Your task to perform on an android device: Open the Xodo app and then open the lehe108 pdf
Image 0: 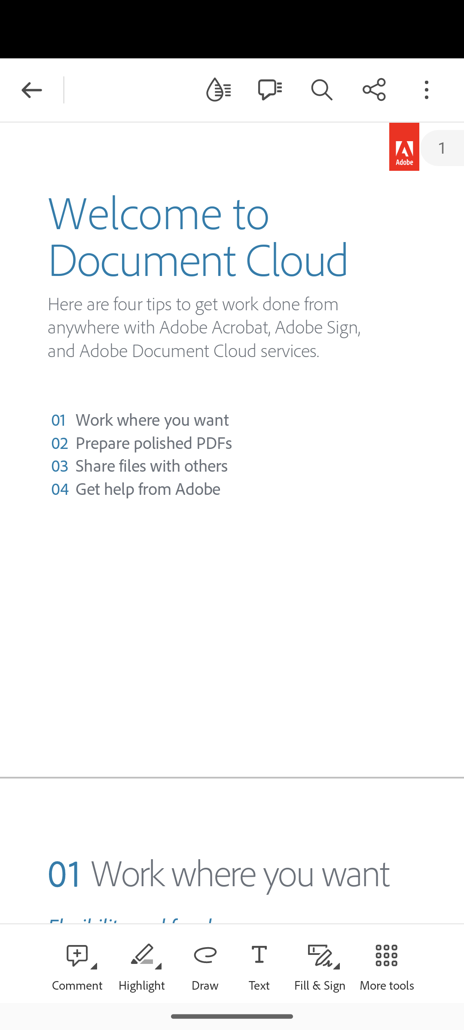
Open the Xodo app
Step 0: open app "Xodo"
Image 1: 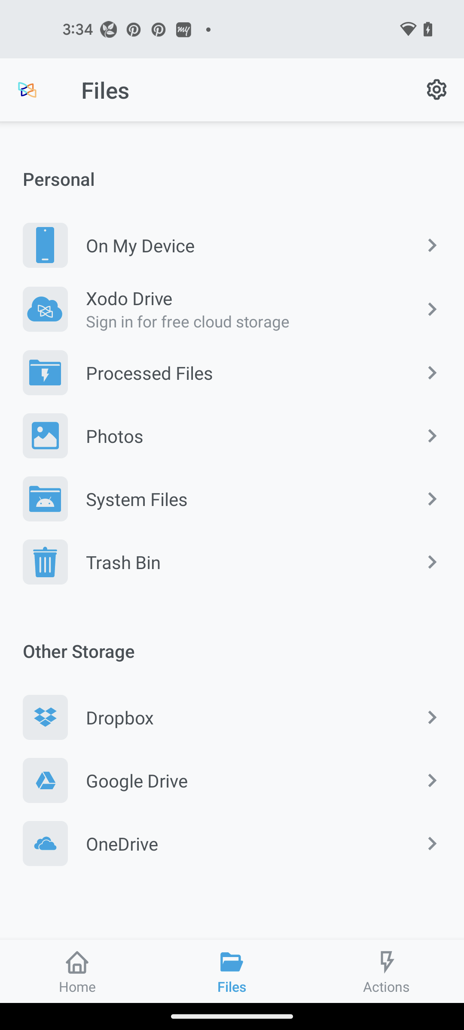
click on my device
Step 1: click (239, 245)
Image 2: 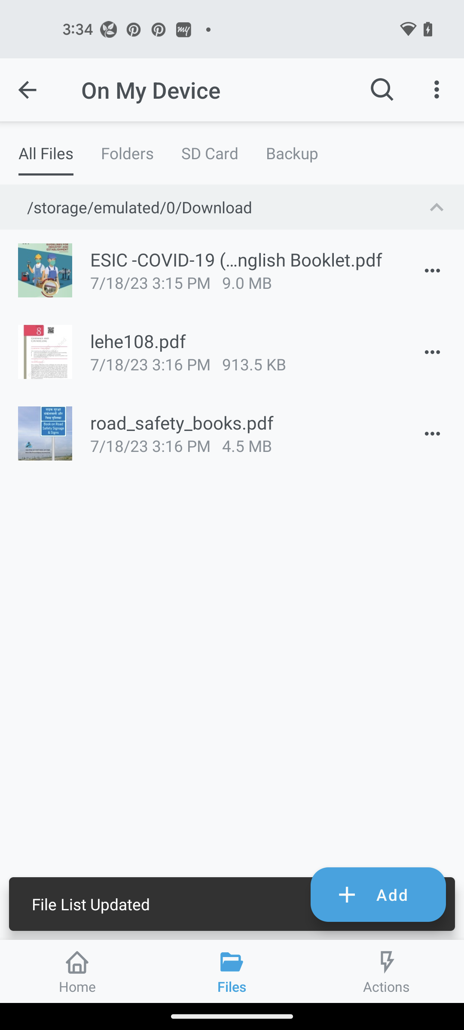
click on lehe108.pdf
Step 2: click (241, 341)
Image 3: 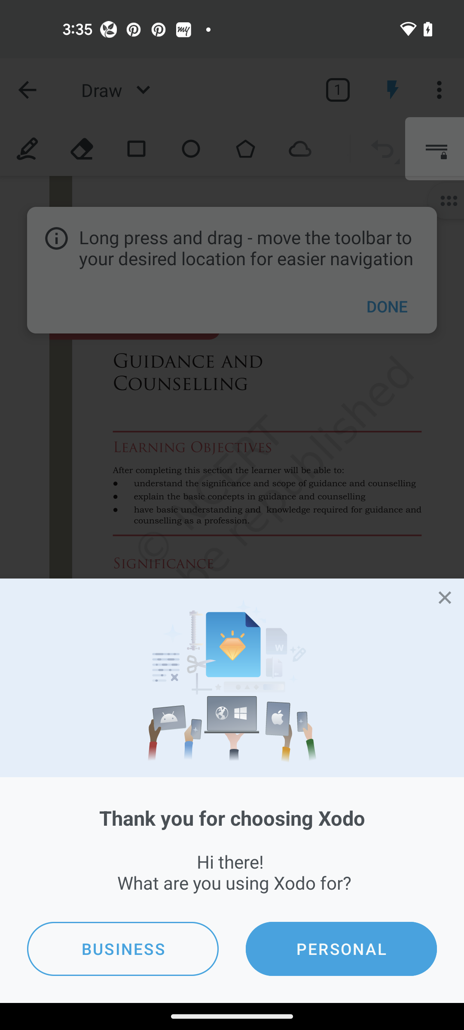
close the current drawer
Step 3: click (444, 597)